Your task to perform on an android device: I'd want to utilize the DHgate app to look for a juicer machine , which I require at my house for the  kitchen .
Image 0: 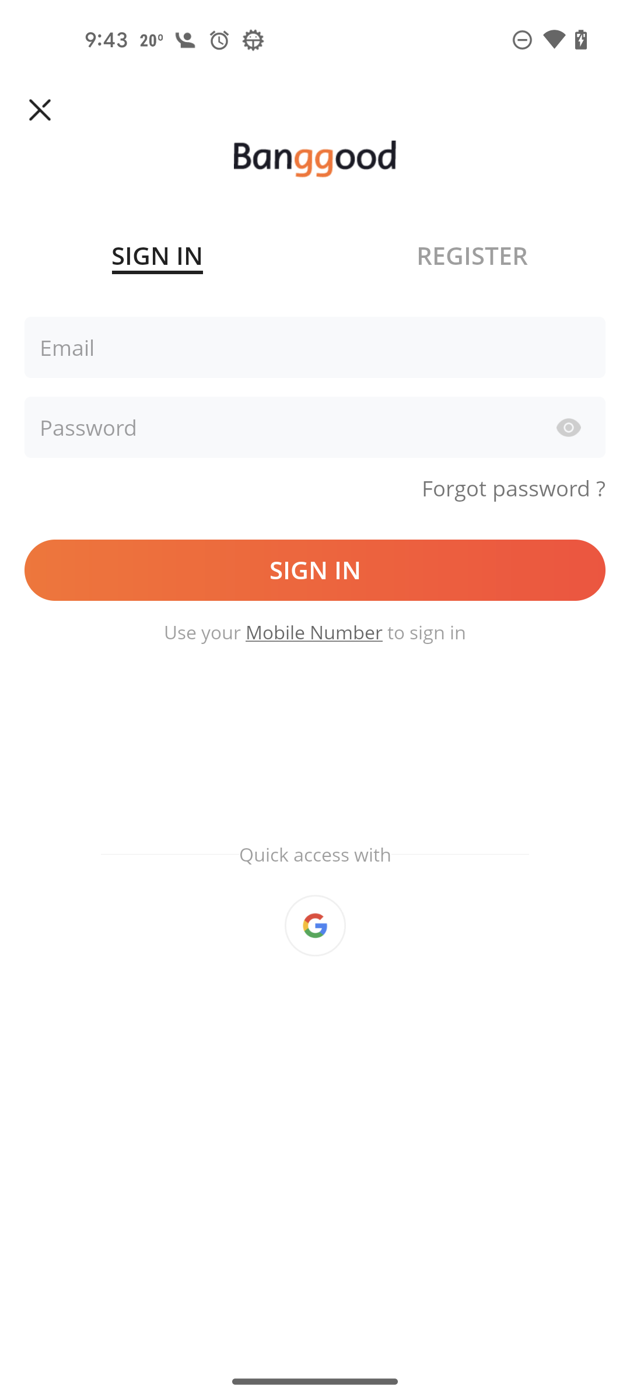
open the DHgate app
Step 0: open app "DHgate"
Image 1: 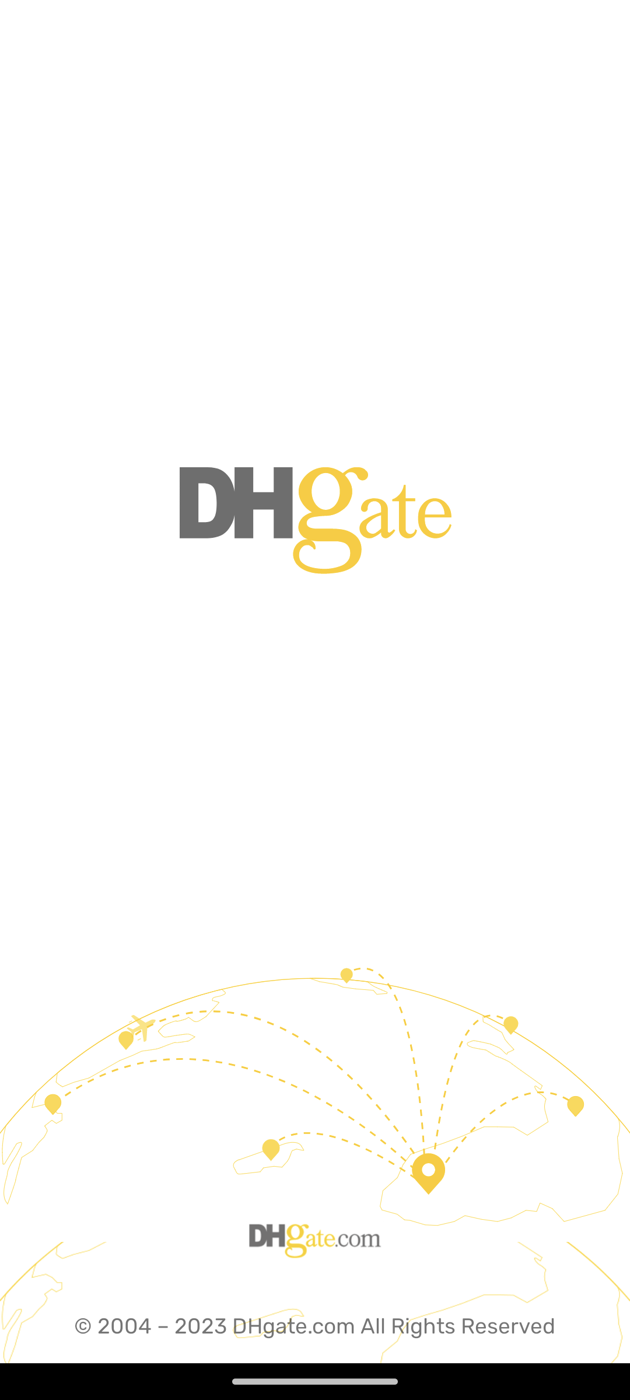
open the DHgate app
Step 1: wait
Image 2: 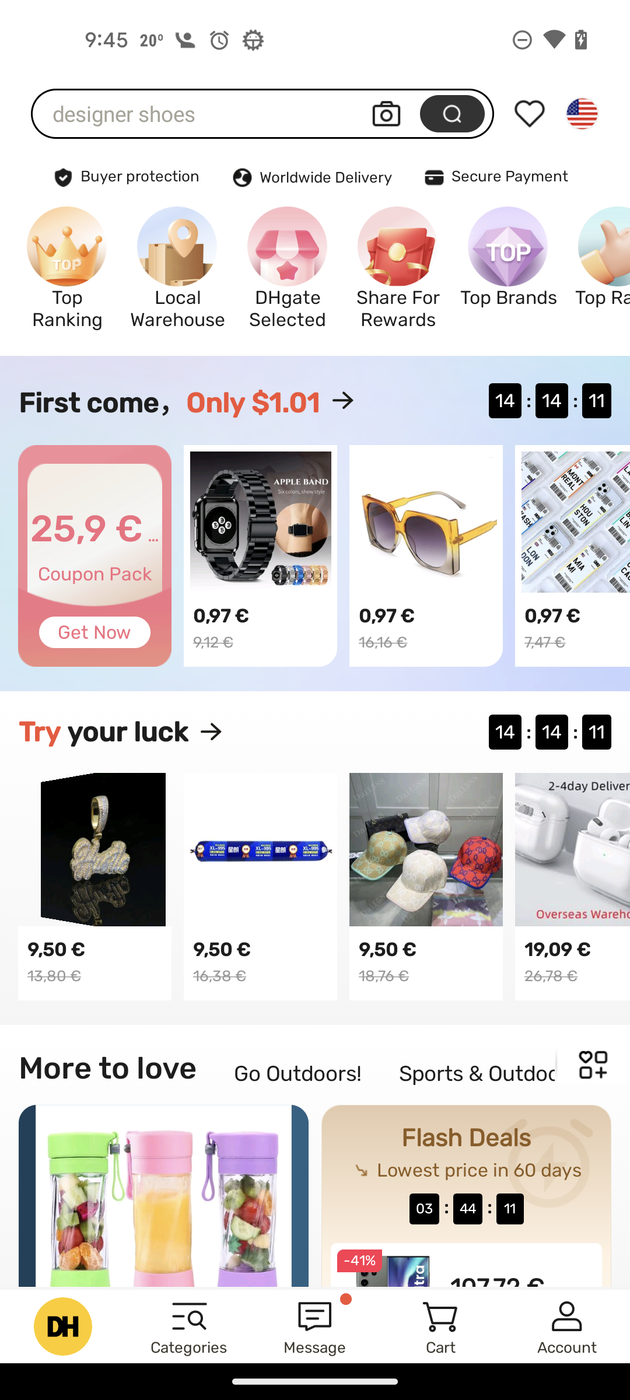
Click on the search bar at the top of the screen 
Step 2: click (201, 114)
Image 3: 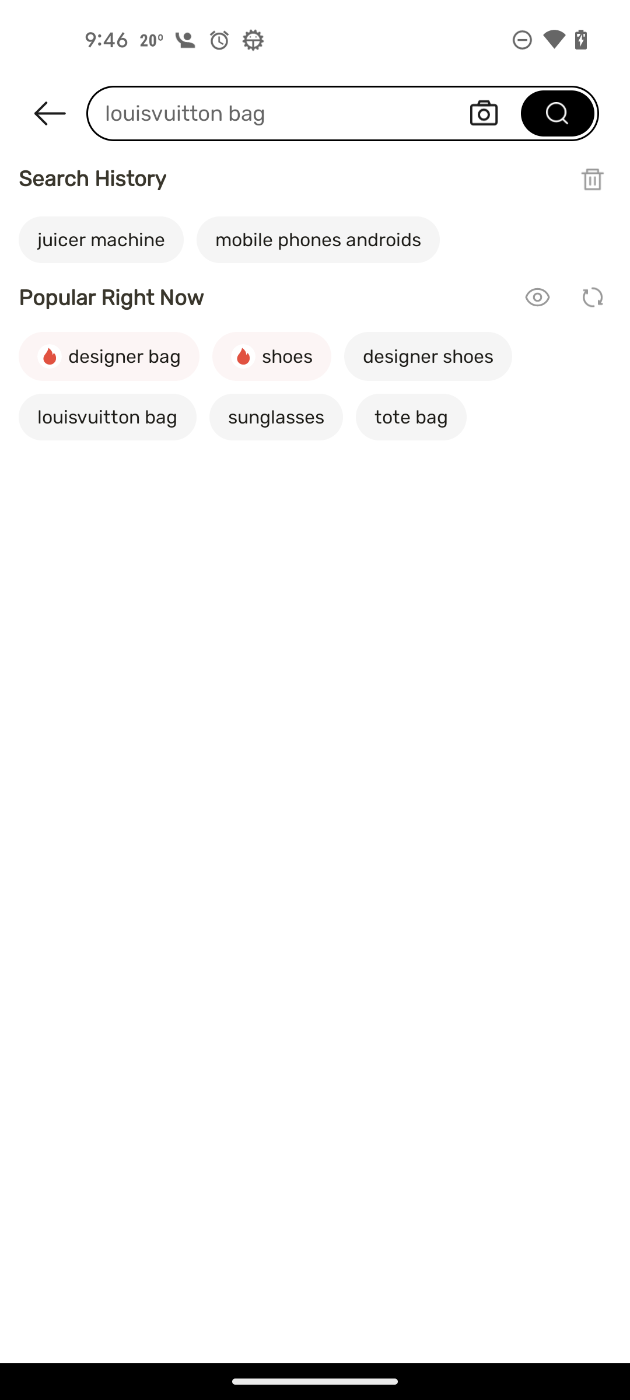
Enter a products as juicer machine
Step 3: type "juicer machine"
Image 4: 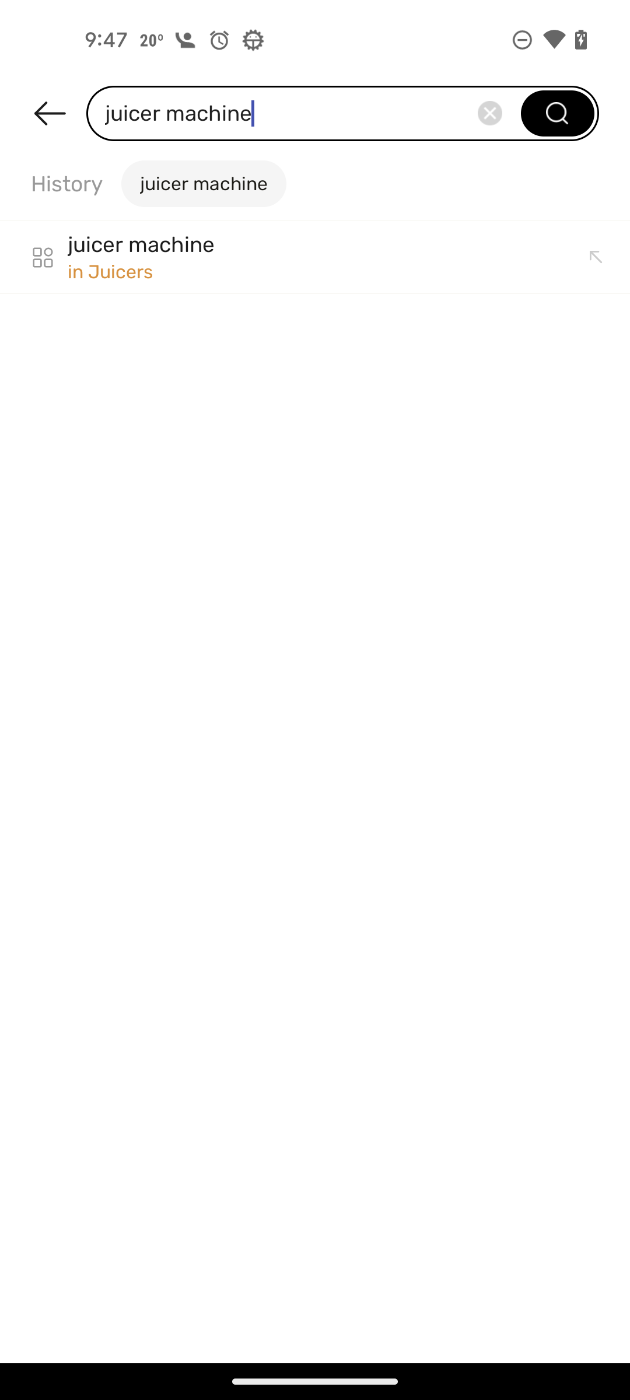
Click on the first result 
Step 4: click (311, 257)